Your task to perform on an android device: Use the Ixigo Trains app to see the train schedules for the foreign tourist quota from Delhi to Agra, departing between 12 and 6 a.m.
Image 0: 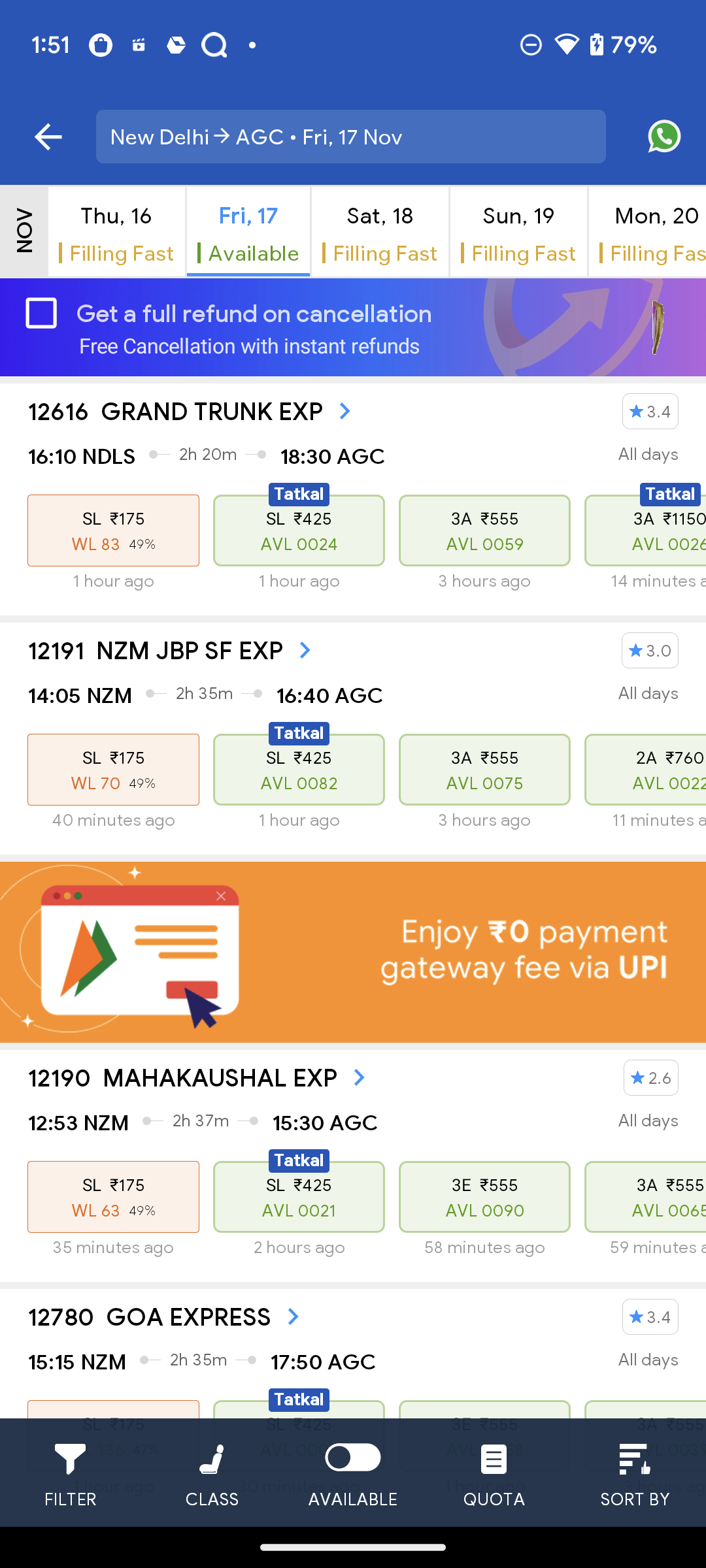
Click on the Filters option at the bottom left corner of the screen
Step 0: click (59, 1473)
Image 1: 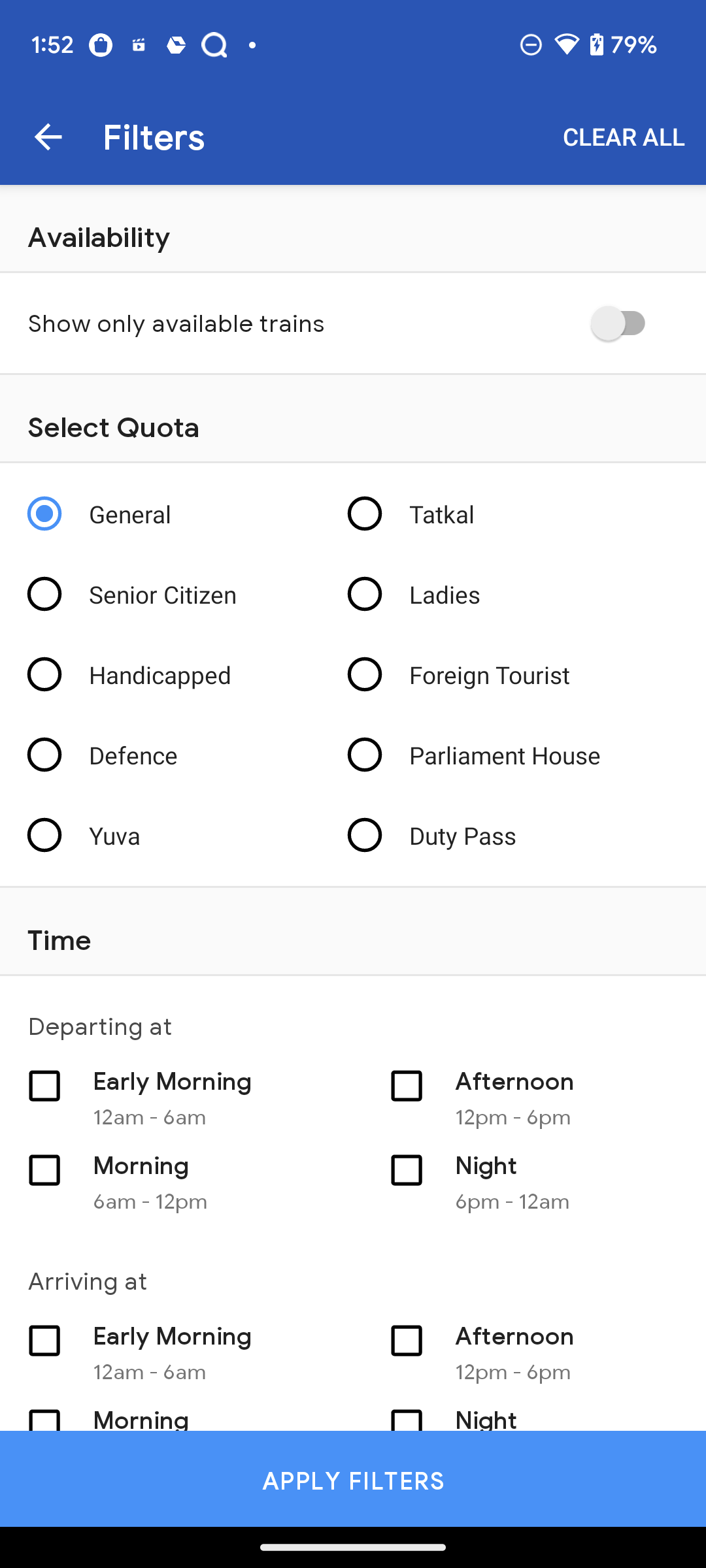
select Foreign Tourist Quota
Step 1: click (513, 674)
Image 2: 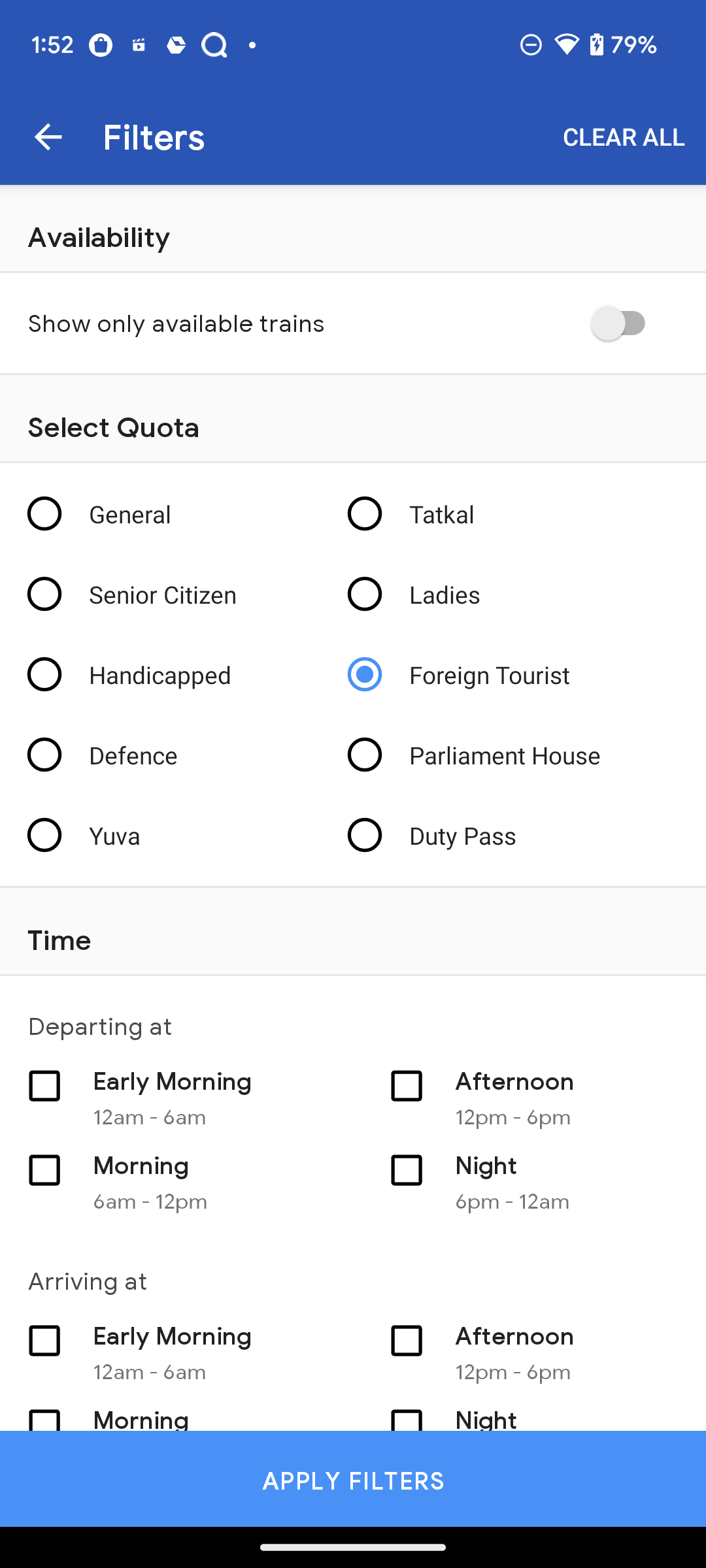
Select the Departing time at Early Morning 12 am - 6 am
Step 2: click (59, 1077)
Image 3: 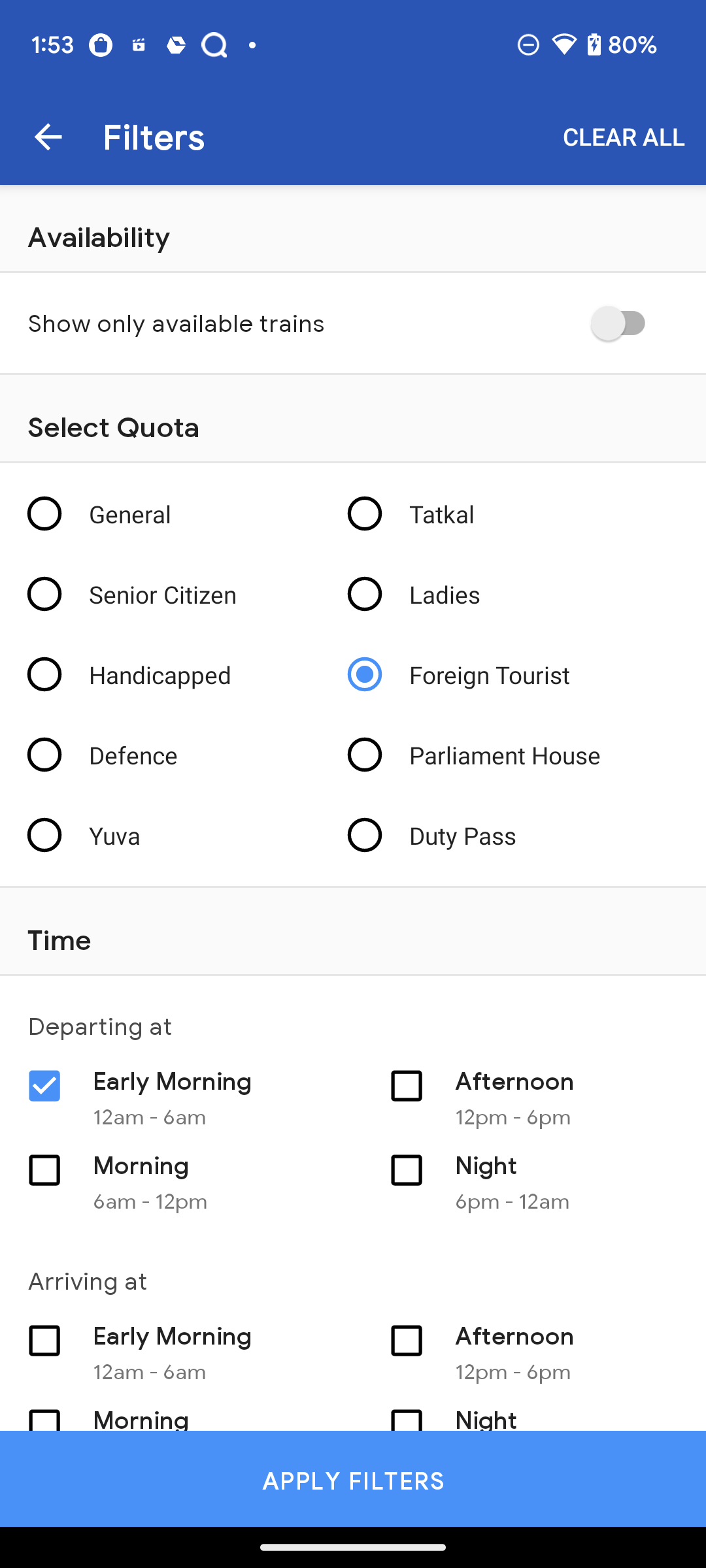
Click on APPLY FILTERS at the bottom of the screen
Step 3: click (353, 1478)